Your task to perform on an android device: I am planning to buy a sofa set for my room, so look for the" wooden sofa" for me on the eBay app.
Image 0: 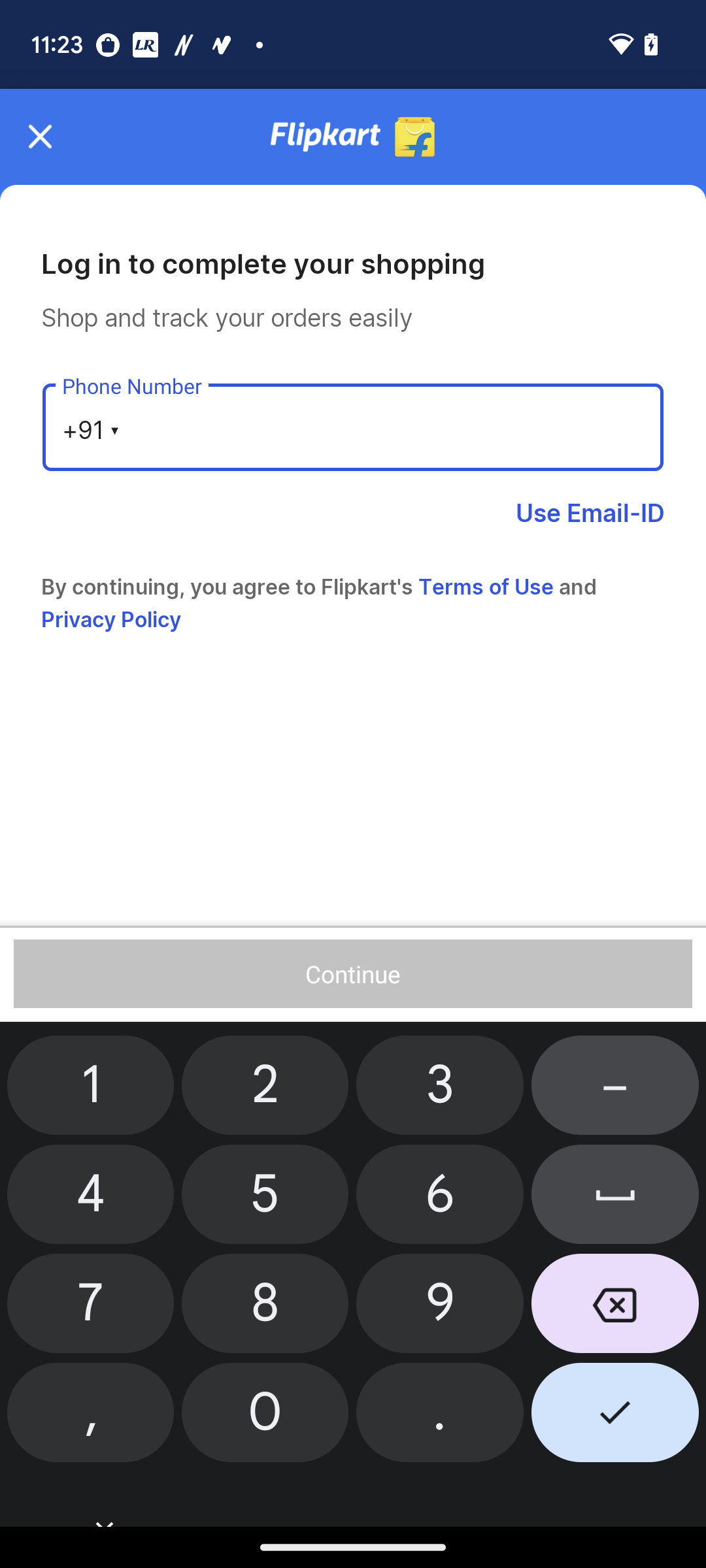
Open the eBay app.
Step 0: open app "eBay"
Image 1: 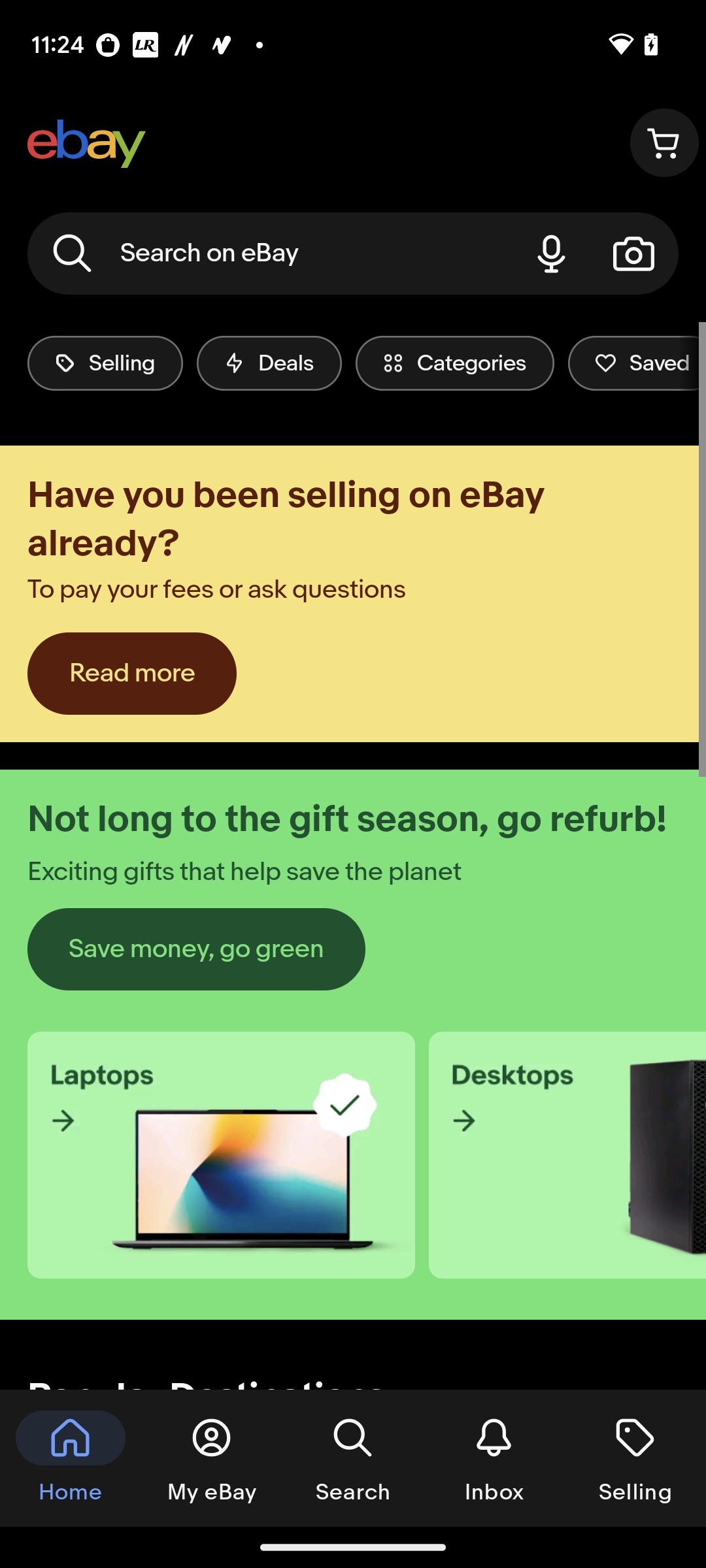
Click on the search box.
Step 1: click (270, 253)
Image 3: 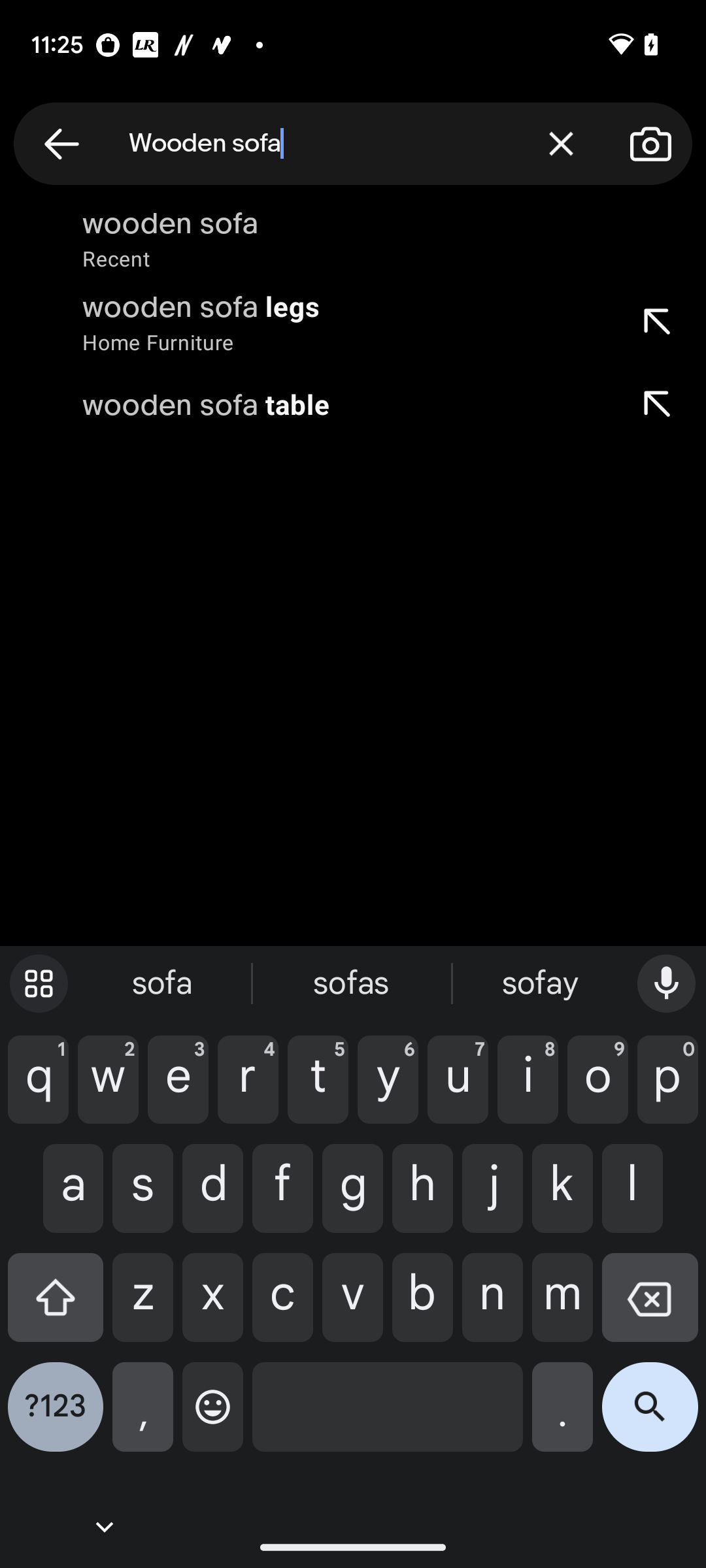
Click on the search icon at the top right corner of the keyboard.
Step 3: click (650, 1417)